Your task to perform on an android device: In the Wynk Music app , Go to the Hip Hop Genre and open the Desi Hip Hop playlist .
Image 0: 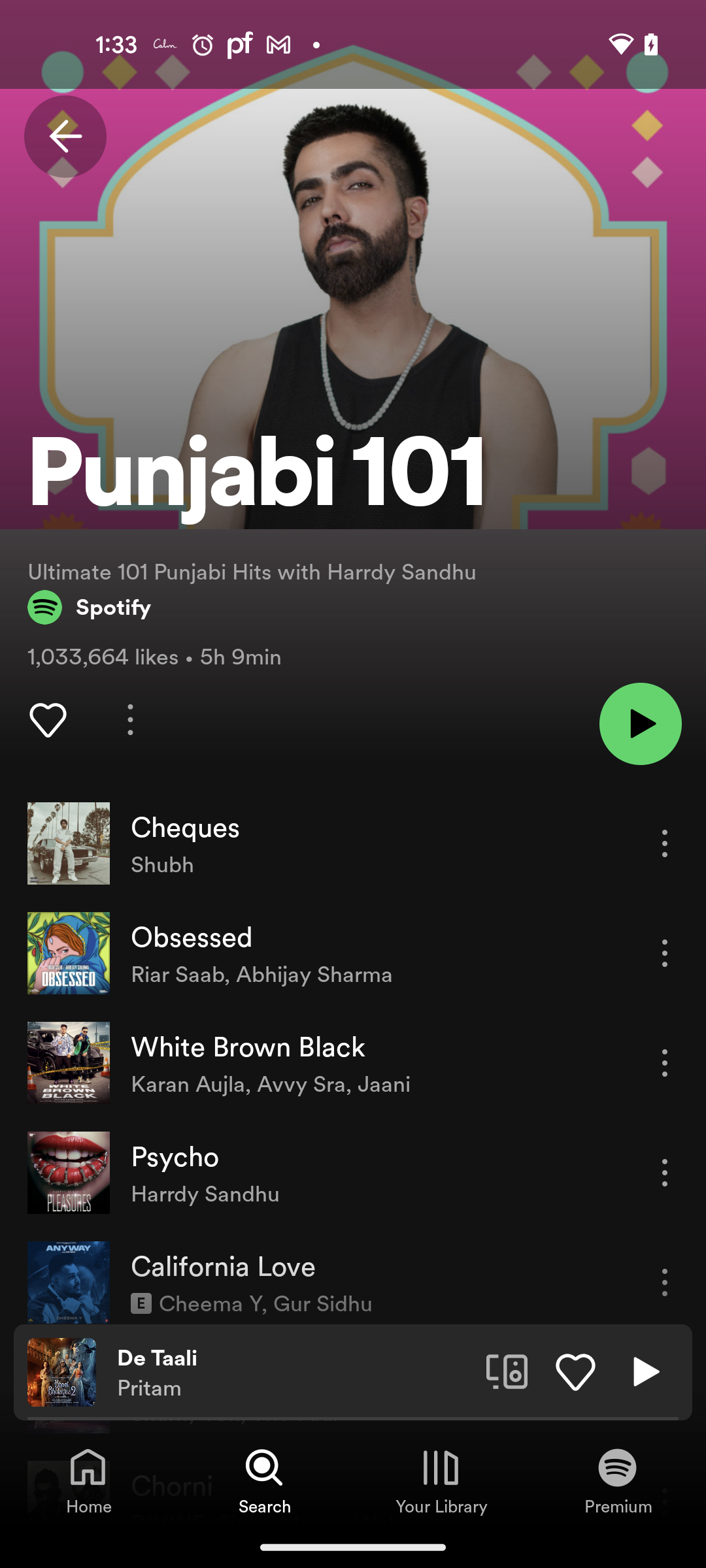
Open the Wynk Music app
Step 0: open app "Wynk Music"
Image 2: 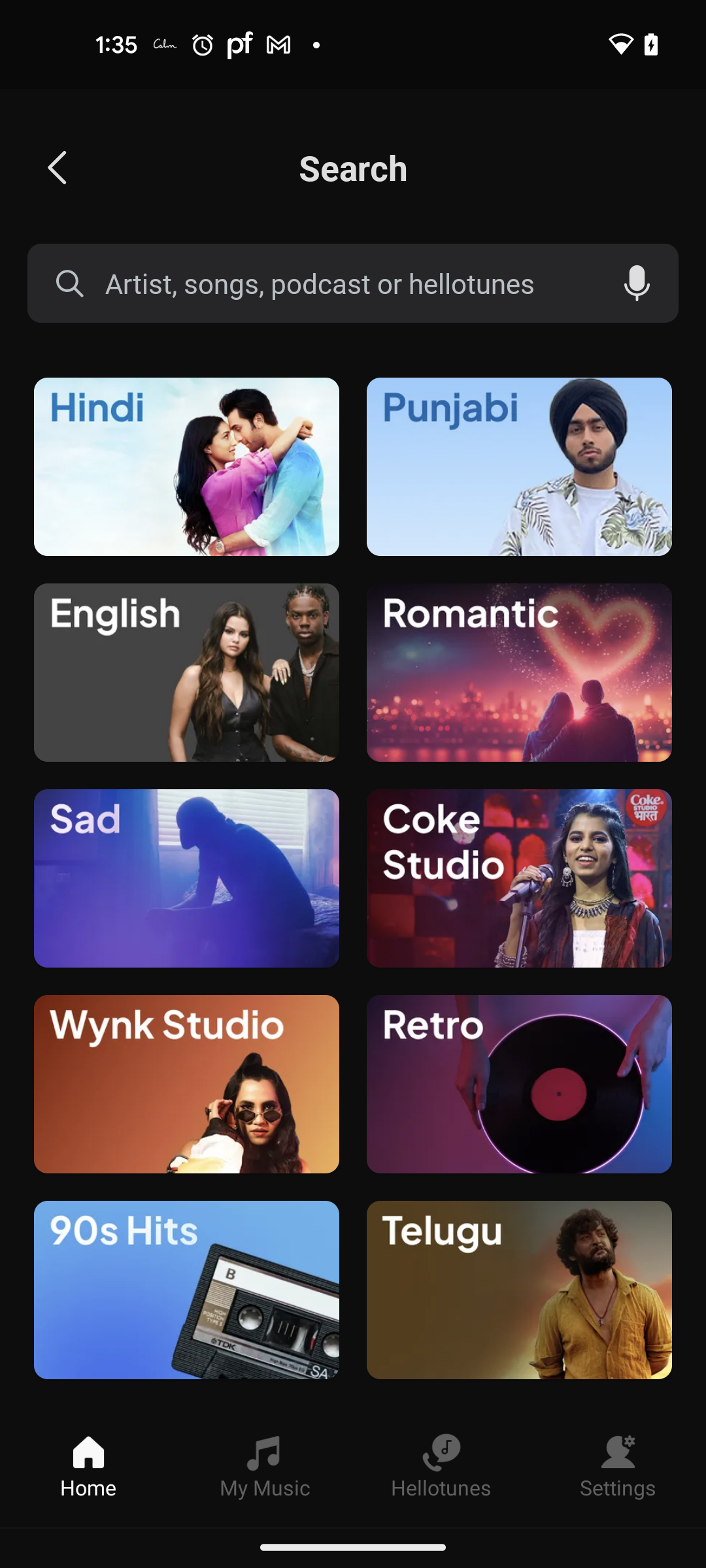
Scroll up to look for HIP HOP Genre
Step 2: scroll down
Image 4: 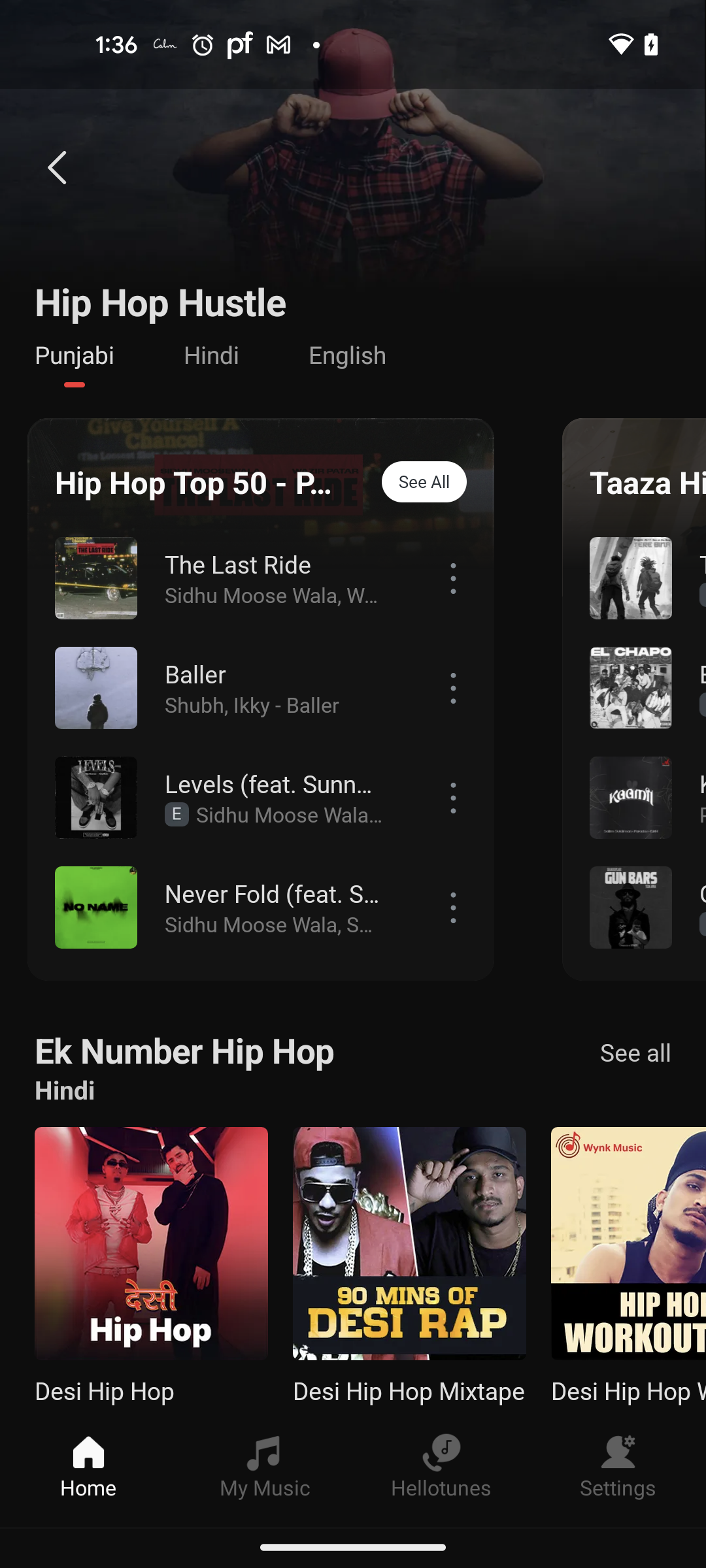
Open the Desi Hip Hop playlist from the bottom left 
Step 4: click (121, 1264)